Your task to perform on an android device: I want to see how quickly I can make stroopwafels because I want to make some of my favorite desserts, stroopwafels, for dinner with my family. I'm going to use the stopwatch because I want to know about the exact timing I take in making stroopwafels. This could be beneficial for me
Image 0: 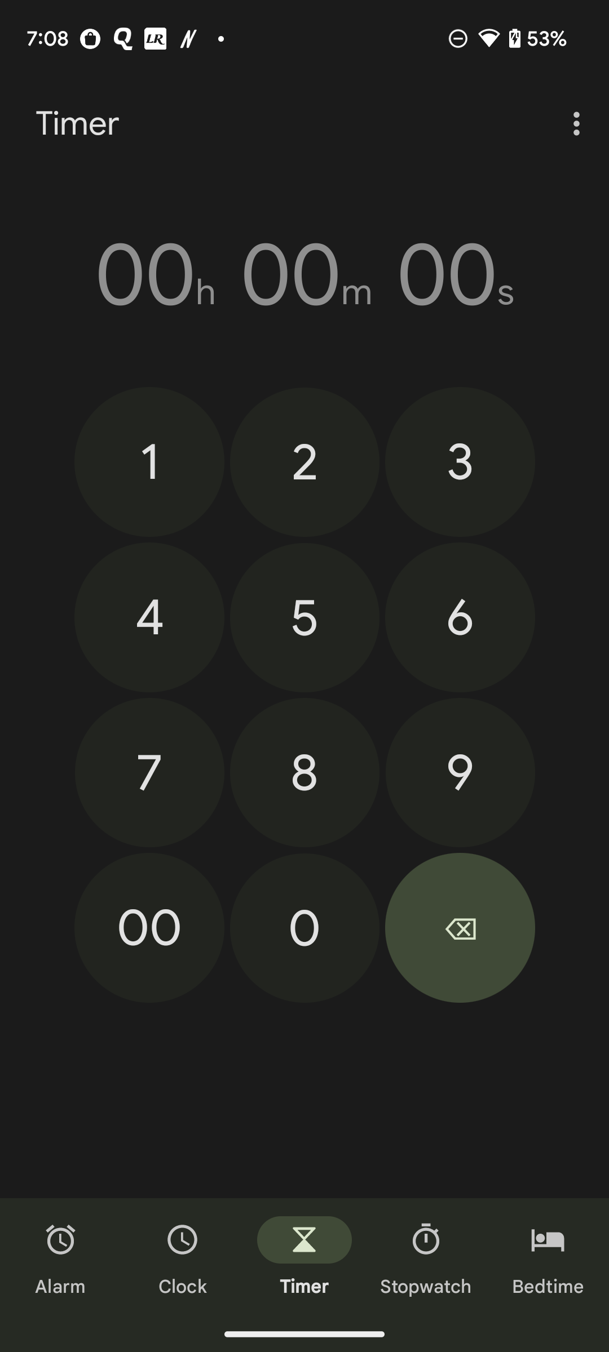
Click on the Stopwatch icon at the bottom of the screen
Step 0: click (426, 1257)
Image 1: 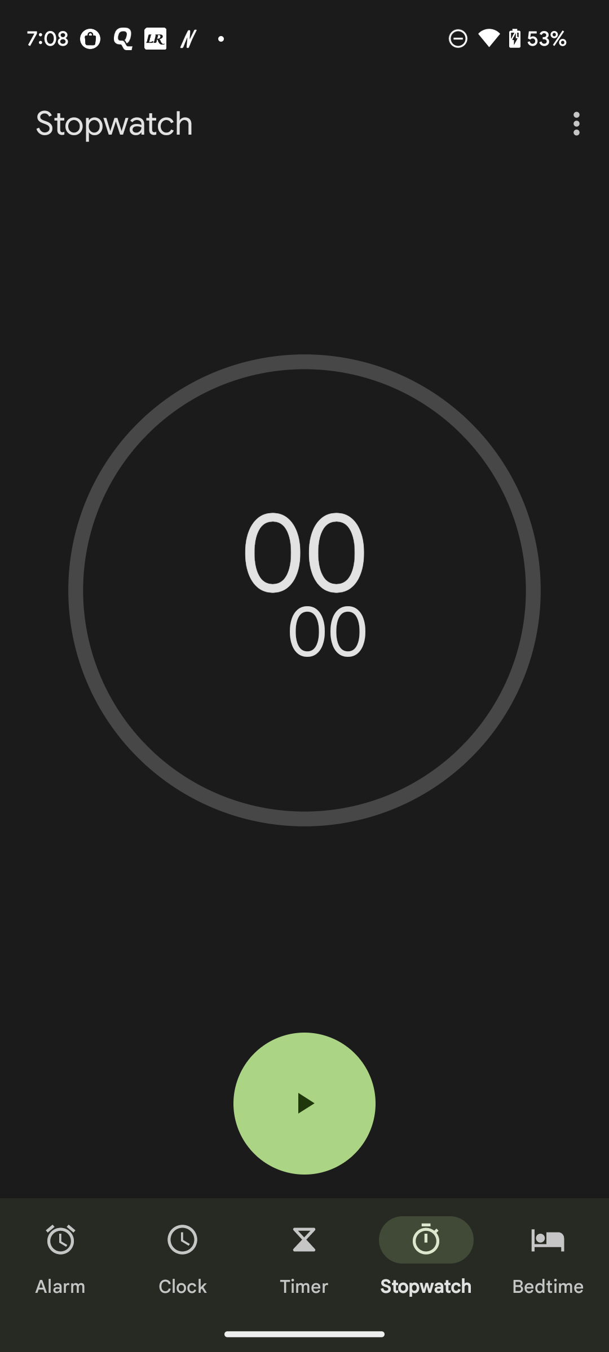
Click on the play icon to start the stopwatch 
Step 1: click (304, 1103)